Your task to perform on an android device: Look for formal shoes for women in size 8 in the size filter in the Shopsy app.
Image 0: 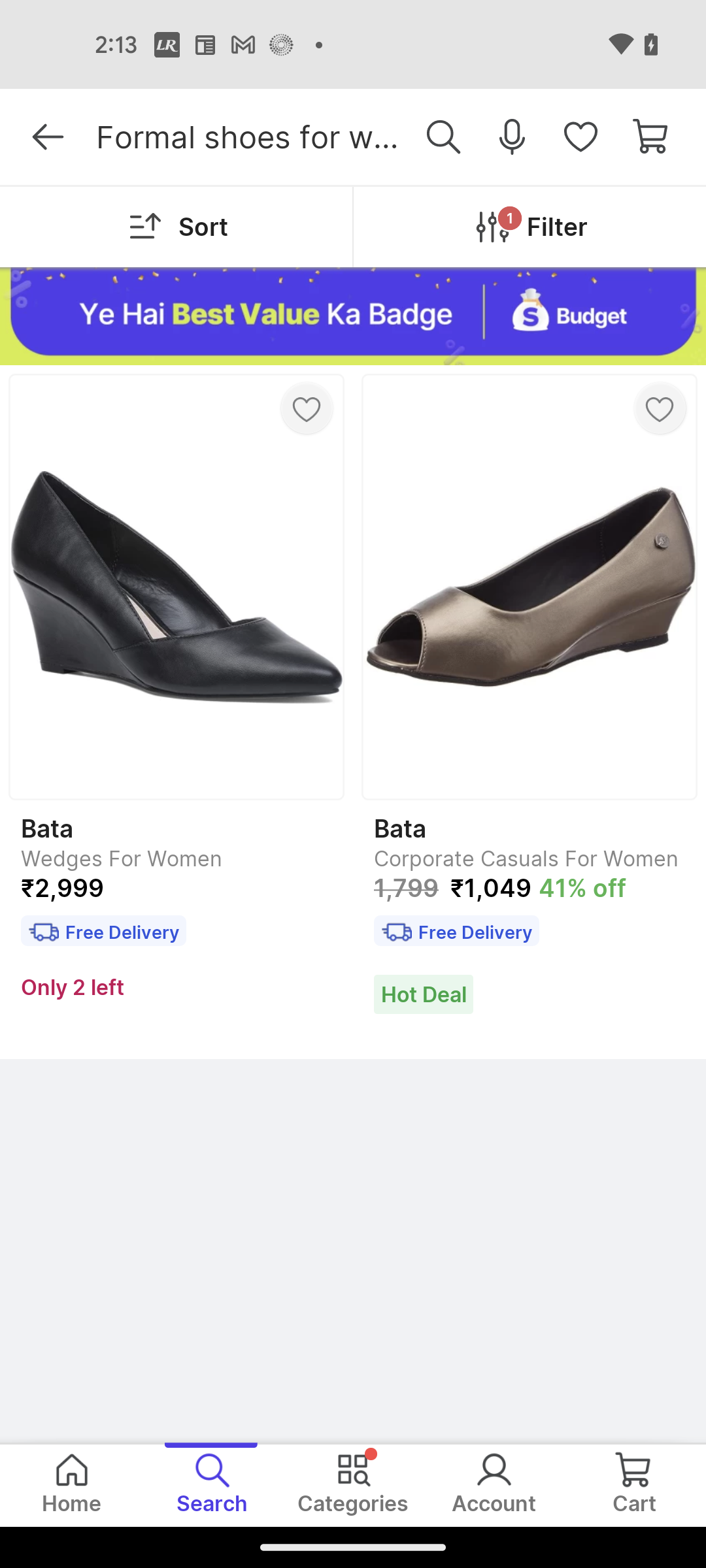
Go to the filter
Step 0: click (557, 227)
Image 1: 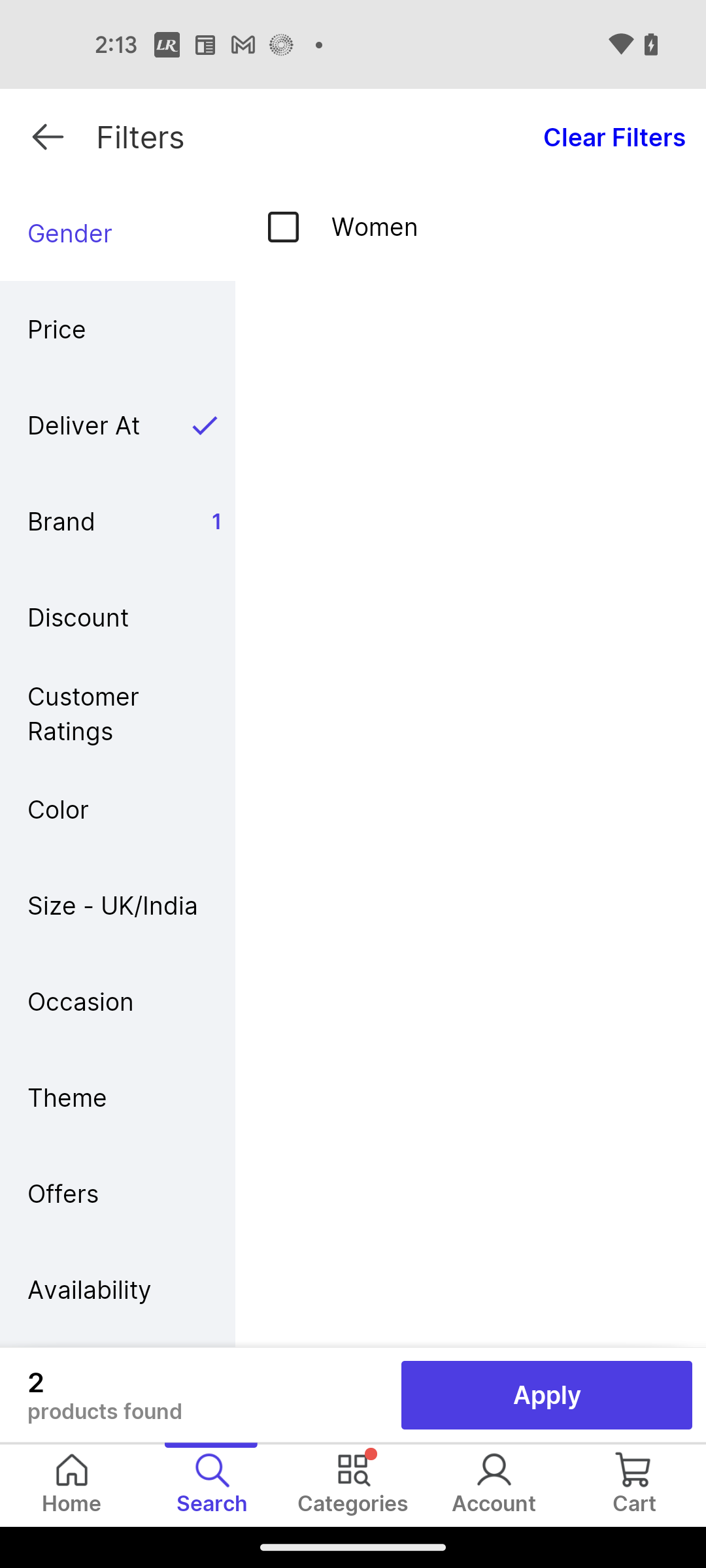
Click on size filter
Step 1: click (117, 905)
Image 2: 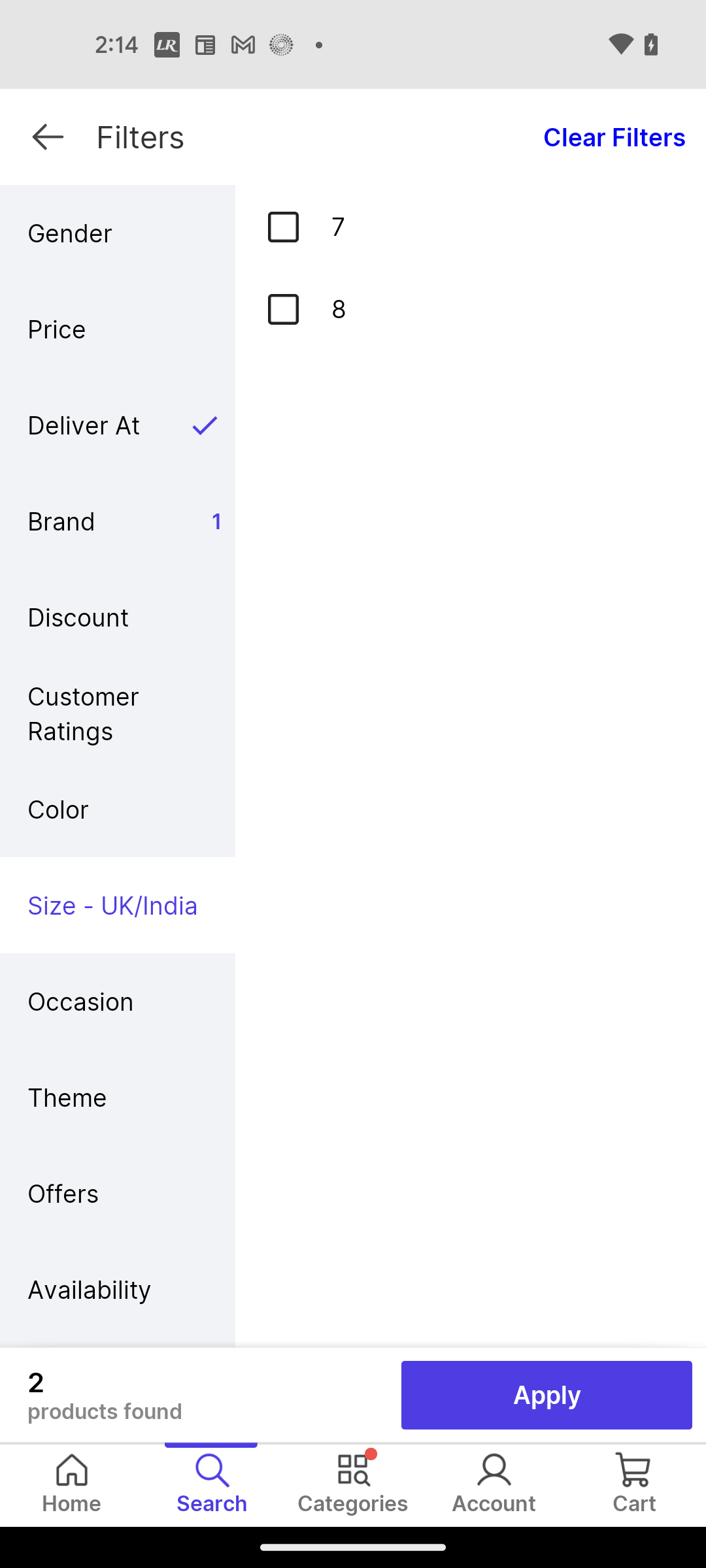
Select size 8
Step 2: click (285, 311)
Image 3: 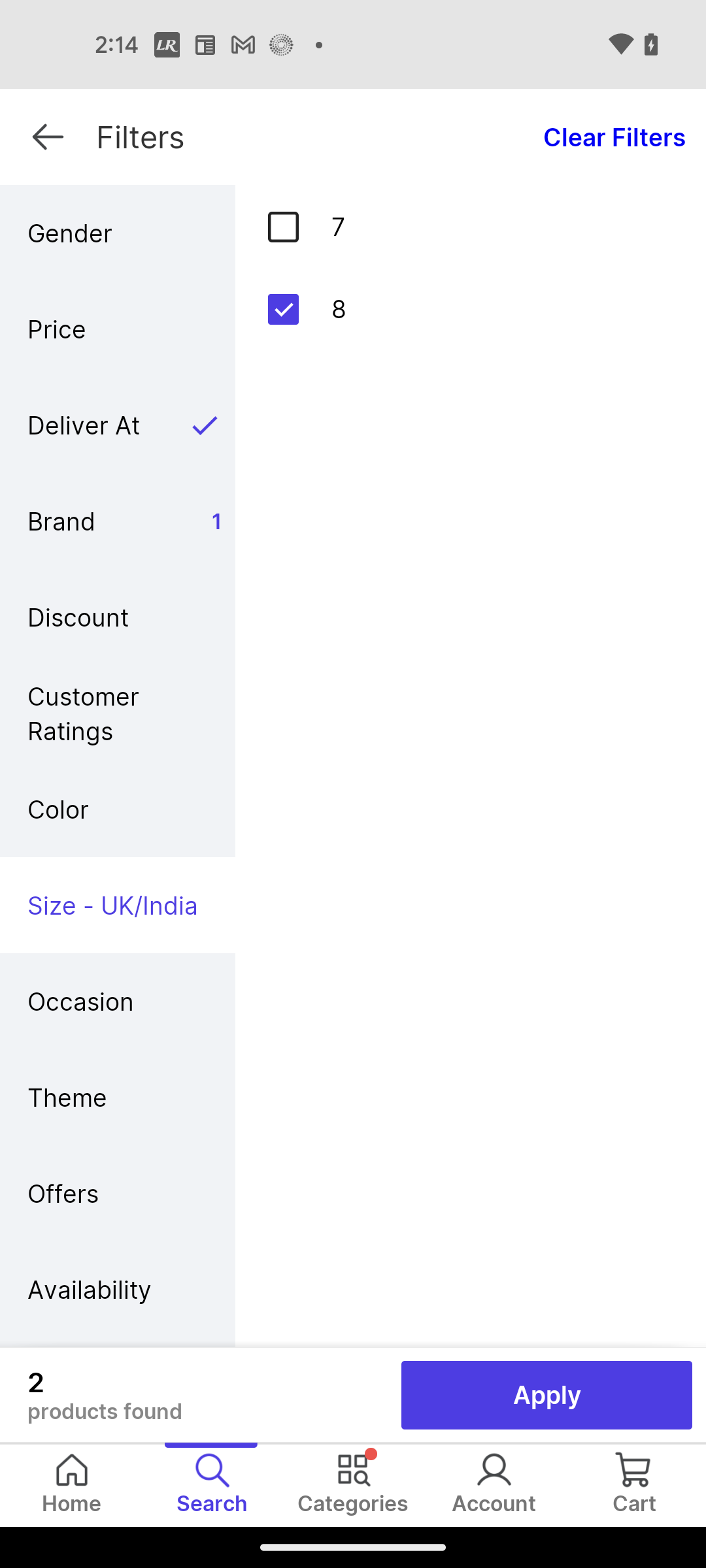
Click on the Apply button
Step 3: click (547, 1395)